Your task to perform on an android device: Open the settings in Fit app and ask for help to solve the problem that track your fitness activity
Image 0: 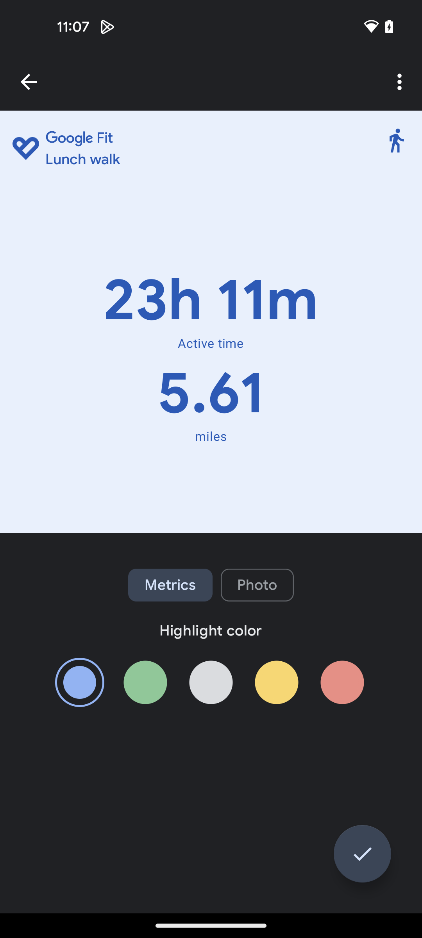
Go back to the previous screen
Step 0: press back button
Image 1: 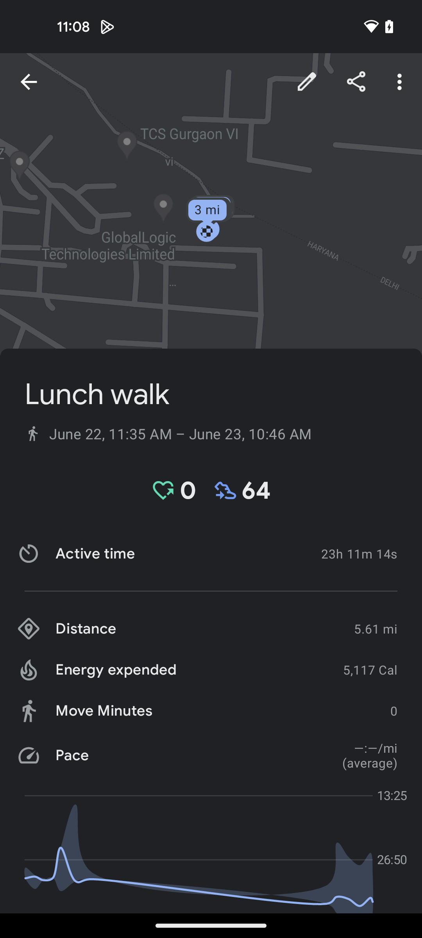
Go back to the previous screen
Step 1: press back button
Image 2: 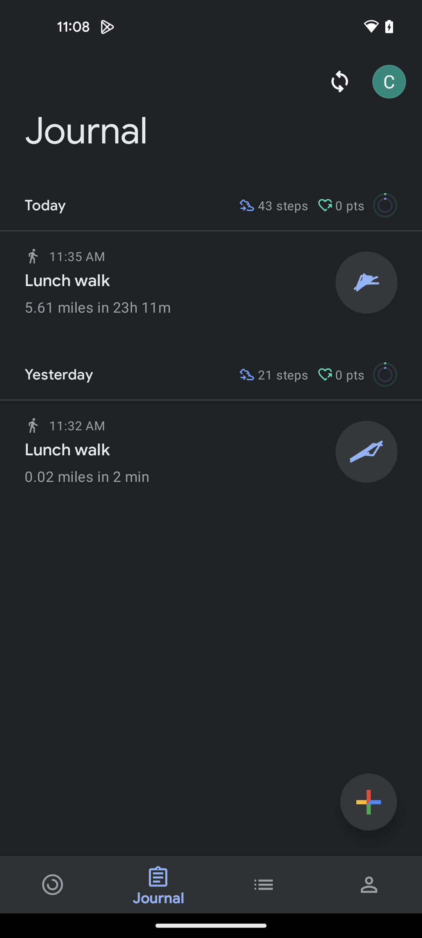
Click on the profile icon at the bottom right corner
Step 2: click (369, 884)
Image 3: 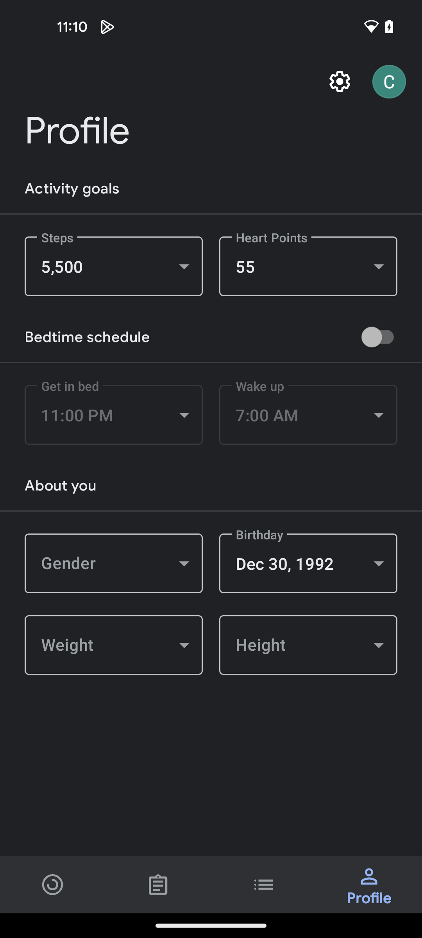
Click on the settings icon at the top right side
Step 3: click (340, 82)
Image 4: 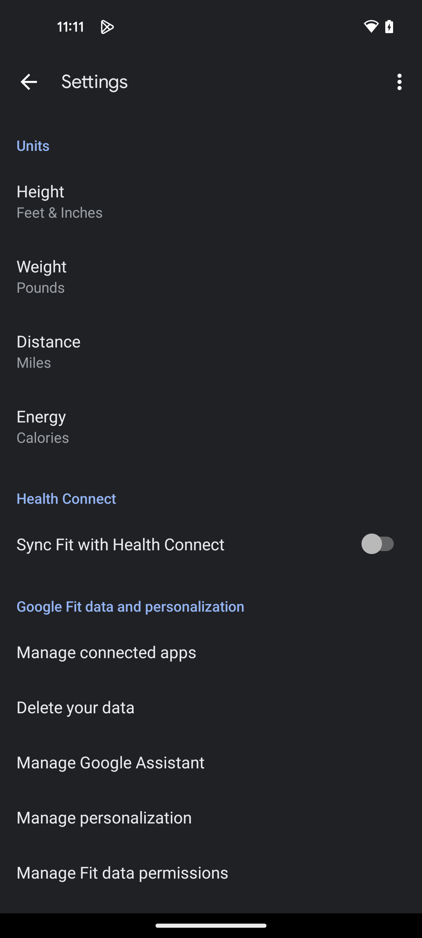
Click on three dots at the top right corner
Step 4: click (401, 82)
Image 5: 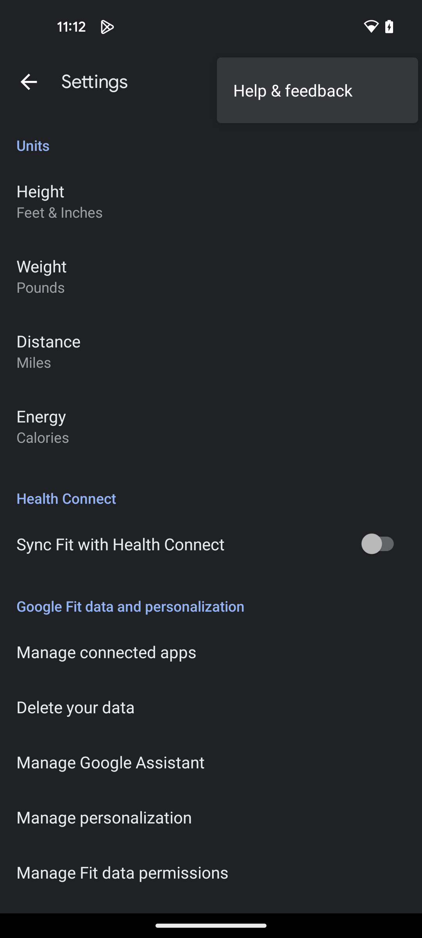
Click on Help & feedback
Step 5: click (317, 90)
Image 6: 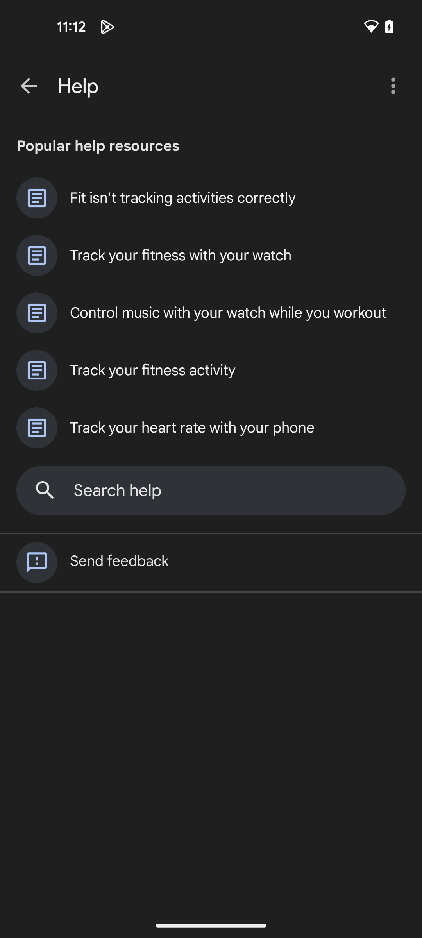
Click on Track your fitness activity
Step 6: click (153, 370)